Your task to perform on an android device: I got a mail by Yummly in my primary folder of the Gmail app , Move the mail of Yummly from the primary folder to the Promotional folder . 
Image 0: 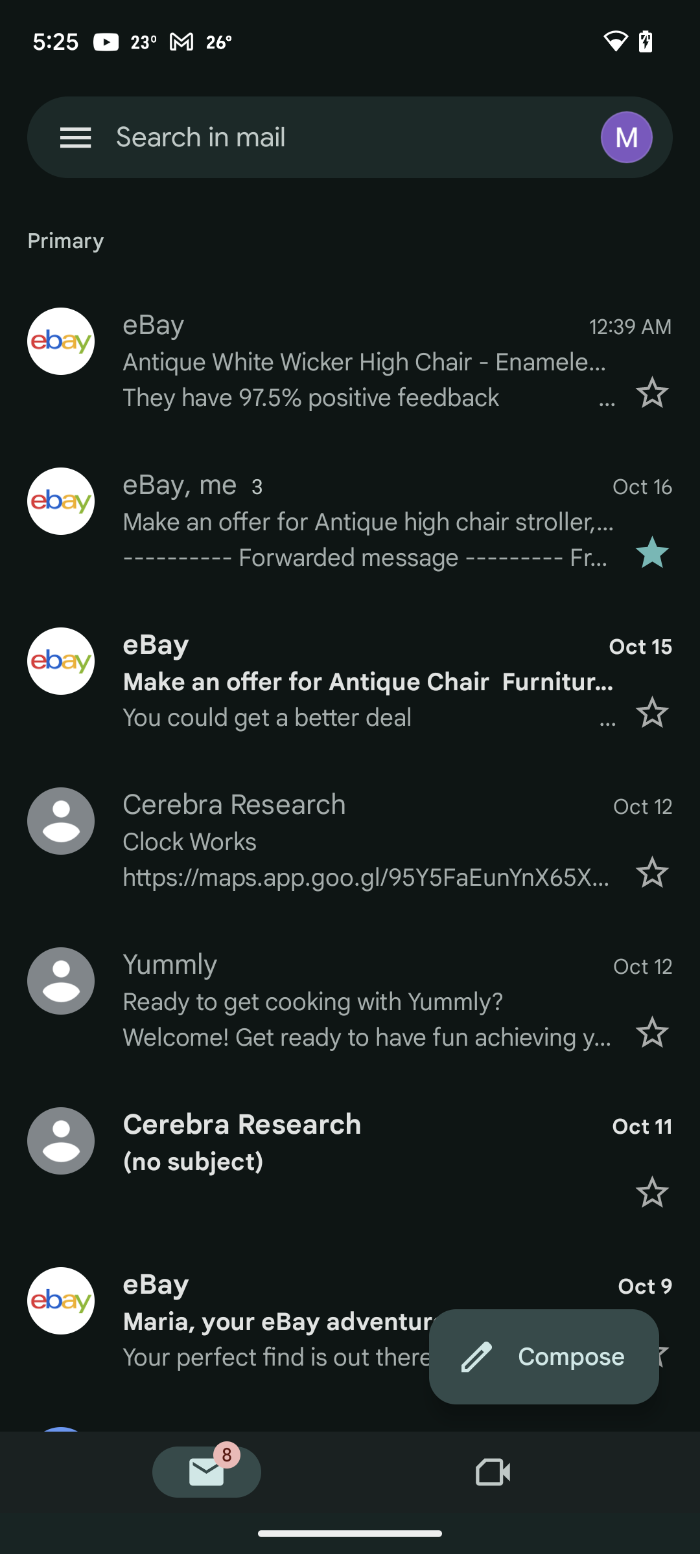
Open the yummly email
Step 0: click (370, 1002)
Image 1: 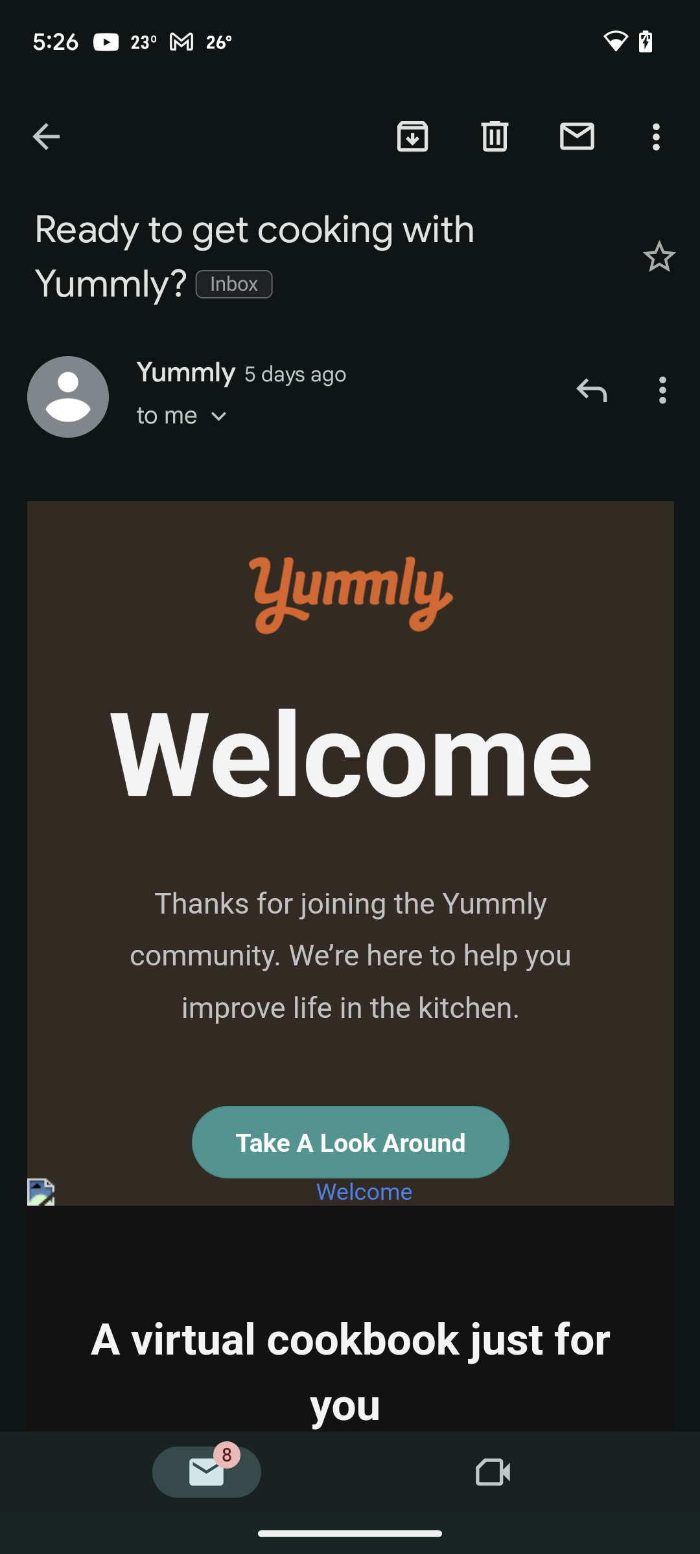
Click on the three dots icon at the top right corner of the screen
Step 1: click (659, 137)
Image 2: 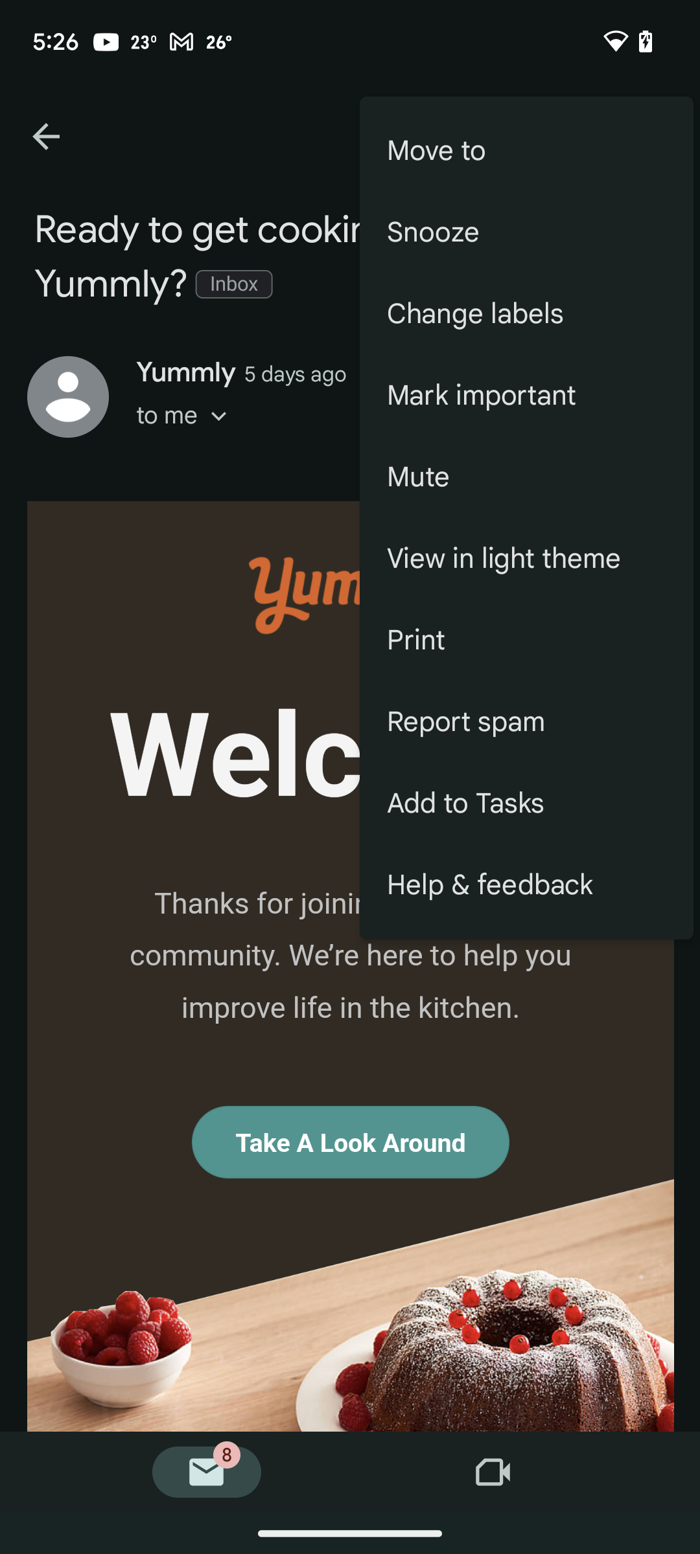
Click on the move to option
Step 2: click (526, 151)
Image 3: 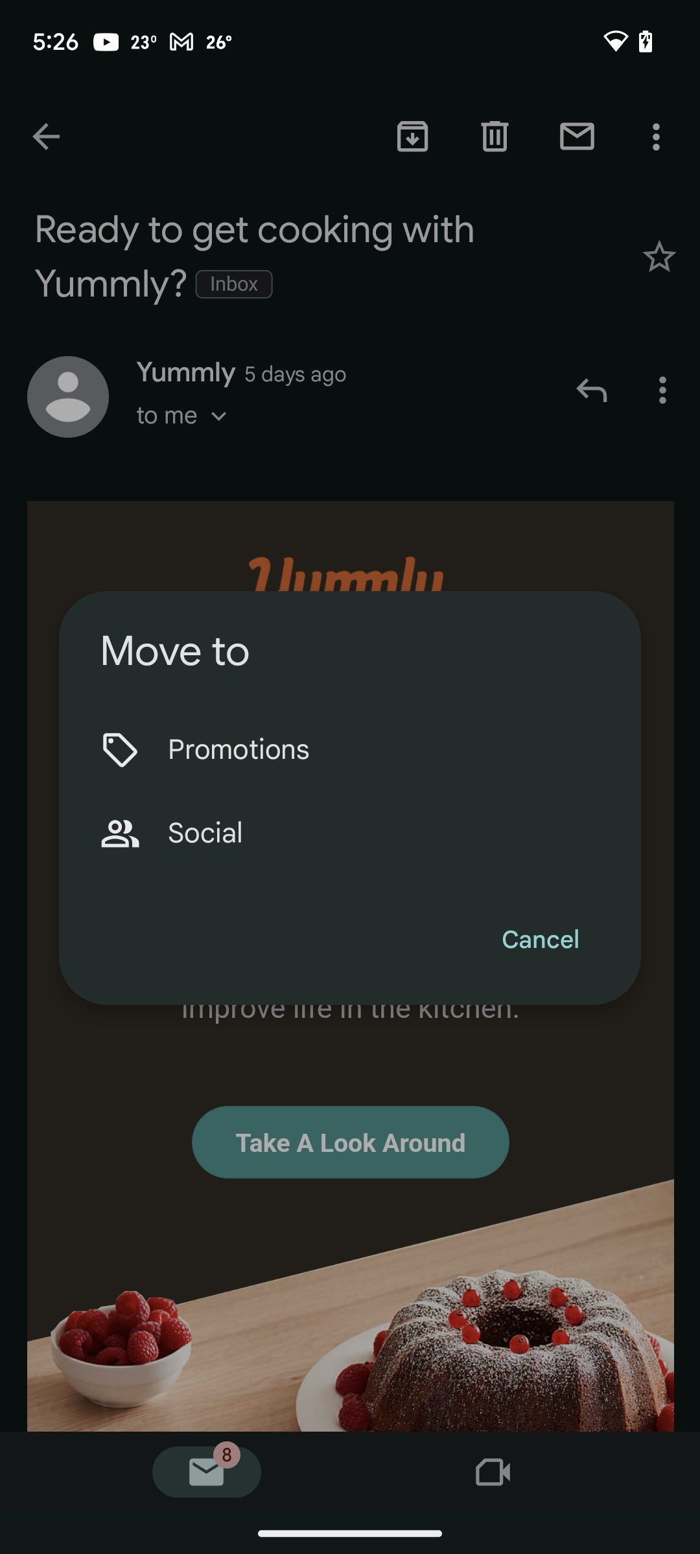
Click on the promotions option
Step 3: click (384, 750)